Your task to perform on an android device: Pause the current activity and show my progress report
Image 0: 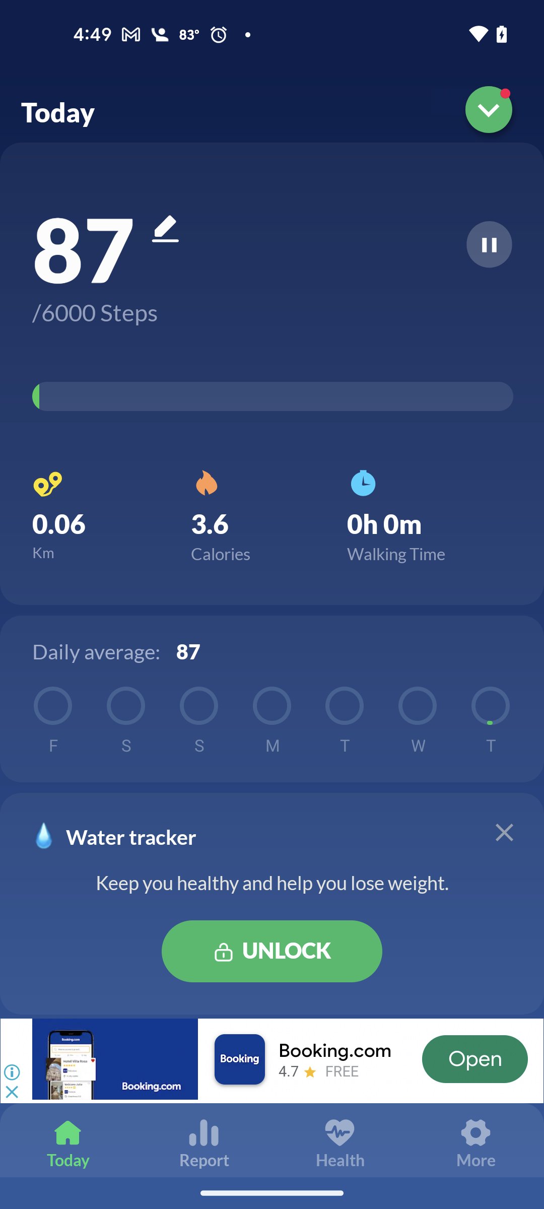
Click on the pause button
Step 0: click (489, 244)